Your task to perform on an android device: I'd want to listen to the most recent audio file recorded in the sound recorder plus app.
Image 0: 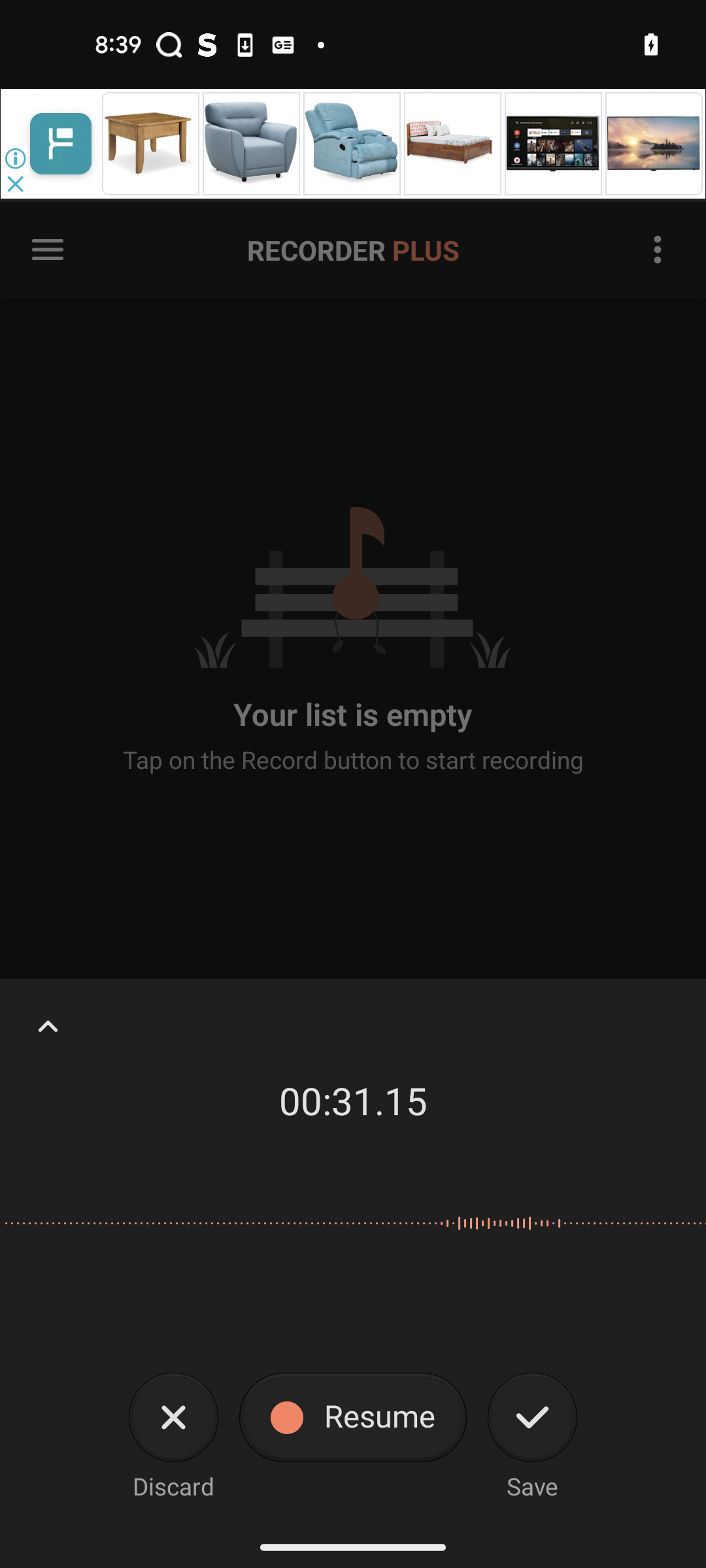
Click on the up button icon
Step 0: click (43, 1026)
Image 1: 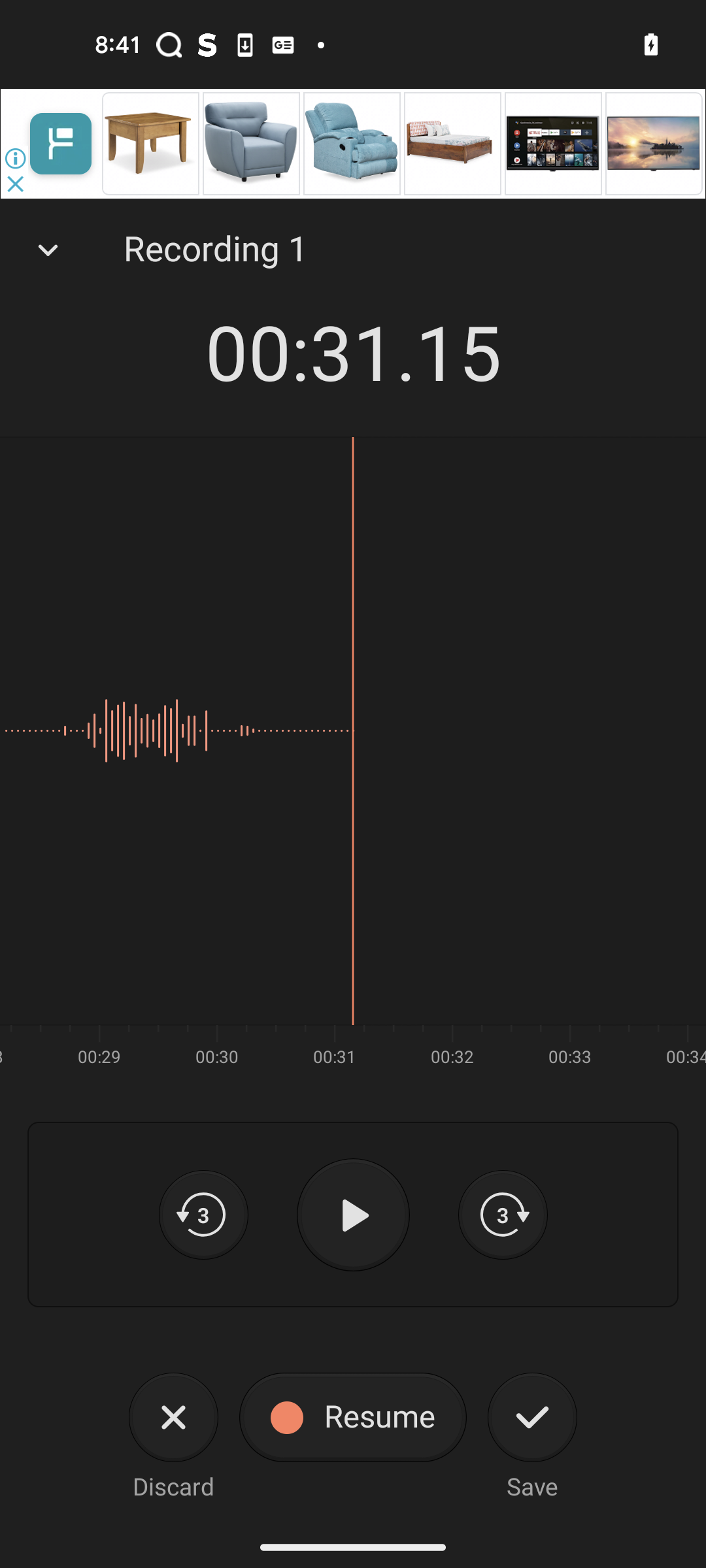
Click on the play button
Step 1: click (346, 1222)